Your task to perform on an android device: Open the Booking.com app, Enter the passenger information and payment details then confirm the booking
Image 0: 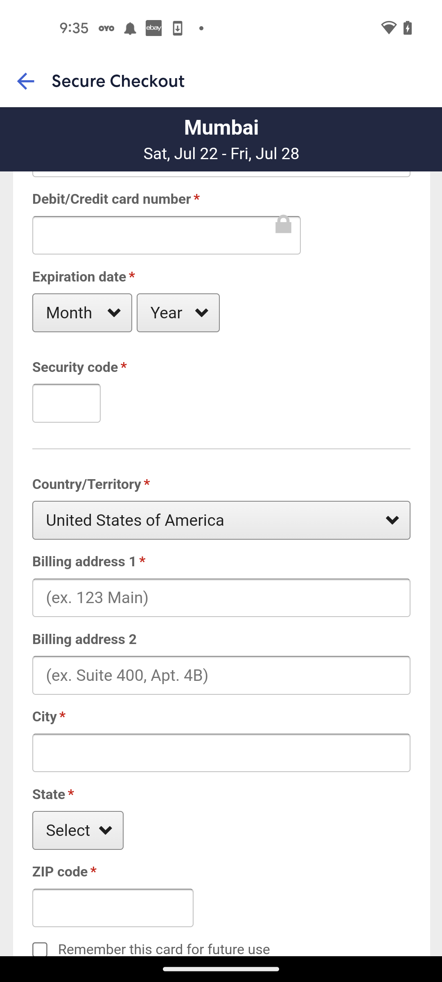
Open booking.com App
Step 0: open app "Booking.com"
Image 1: 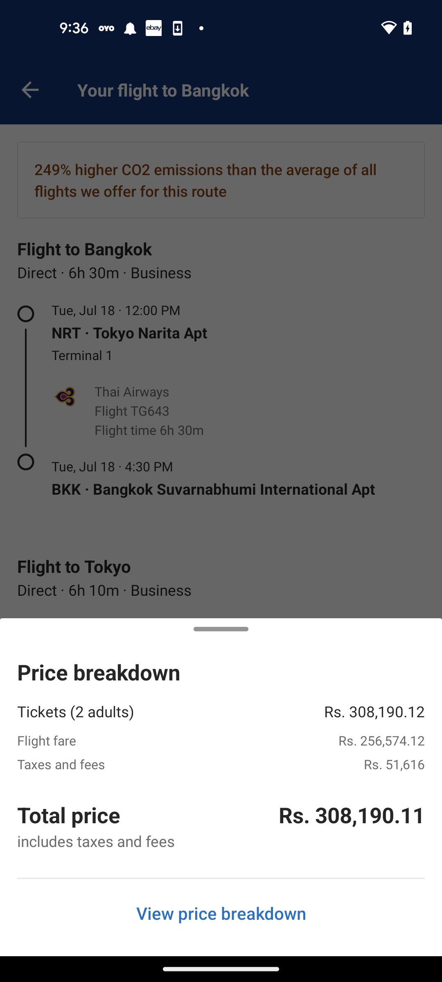
Tap on the screen to close the price window
Step 1: click (243, 531)
Image 2: 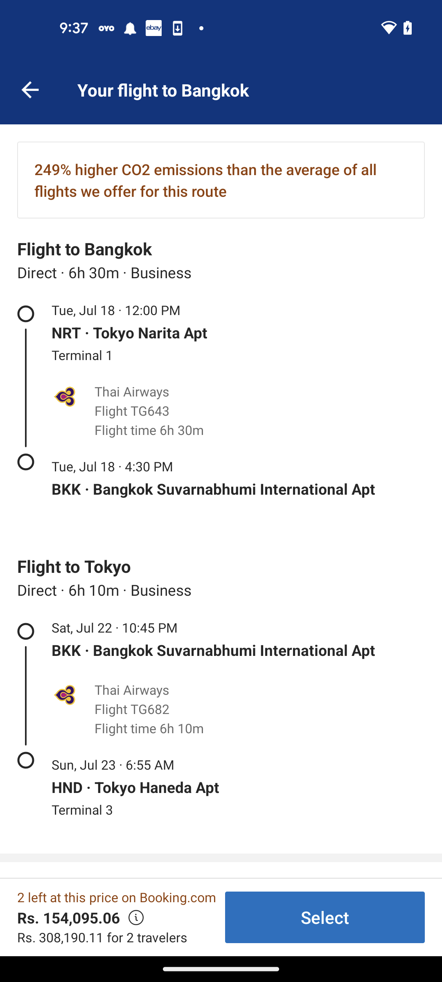
Click on the select button at the bottom right corner of the screen
Step 2: click (325, 917)
Image 3: 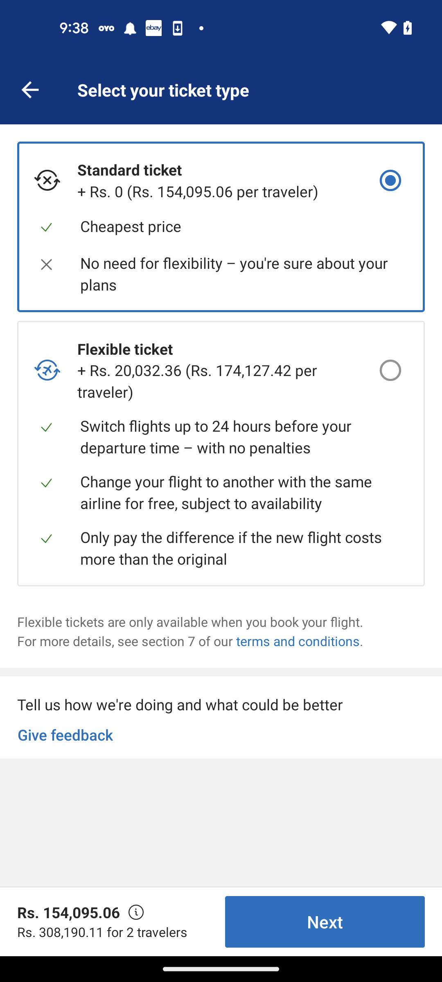
Click on the Next button at the bottom right corner of the screen
Step 3: click (325, 921)
Image 4: 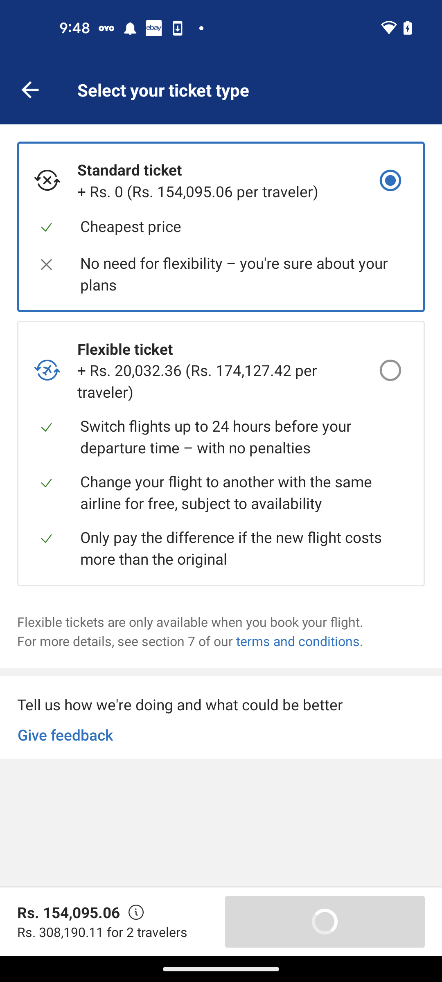
Click on the Next button at the bottom right corner of the screen
Step 4: wait
Image 5: 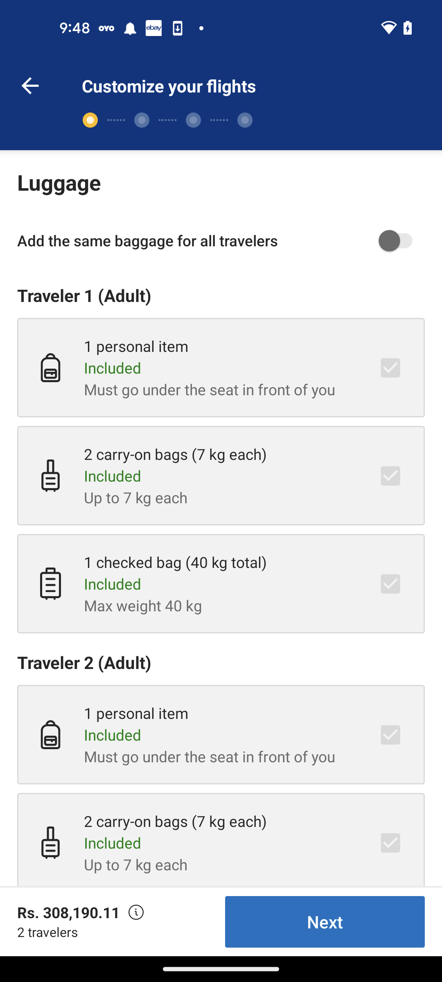
Click on the Next button at the bottom right corner of the screen
Step 5: click (325, 921)
Image 6: 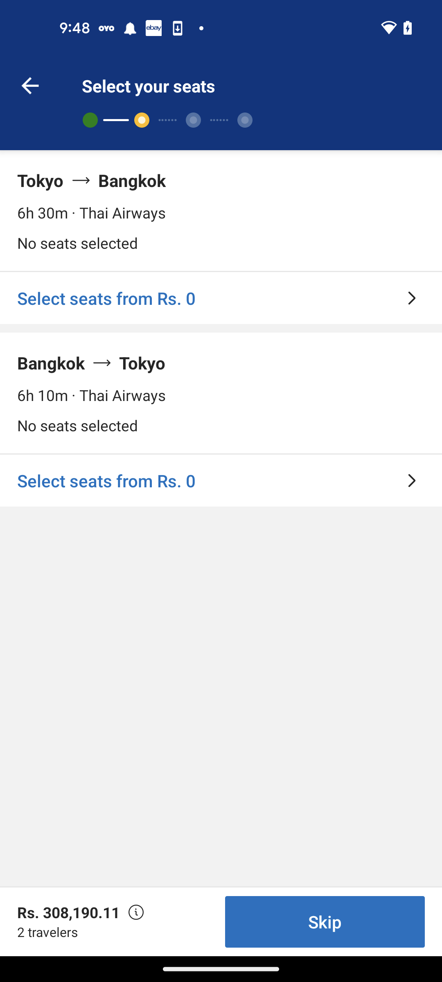
Click on the Skip button at the bottom right corner of the screen
Step 6: click (325, 921)